Your task to perform on an android device: Open the Code Editor app,Open Buy.html file In text editor in Coding folder
Image 0: 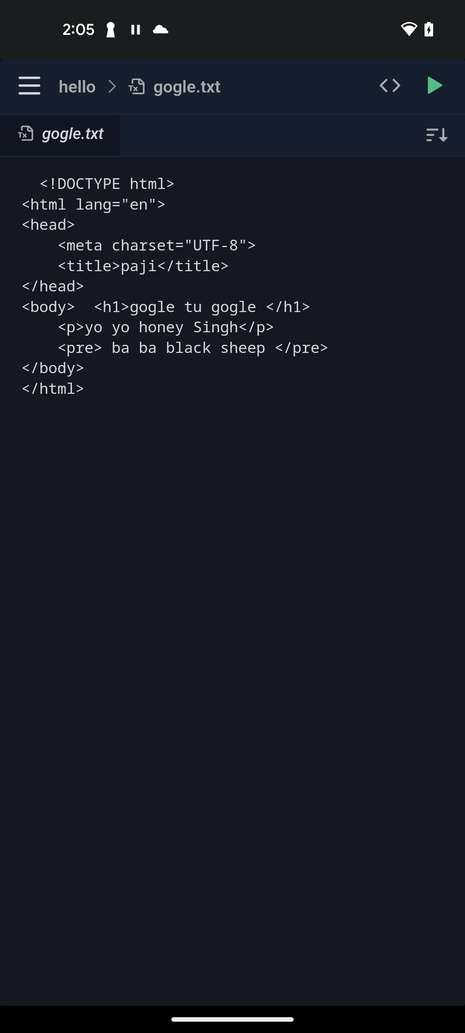
Open the Code Editor app
Step 0: open app "Code Editor"
Image 1: 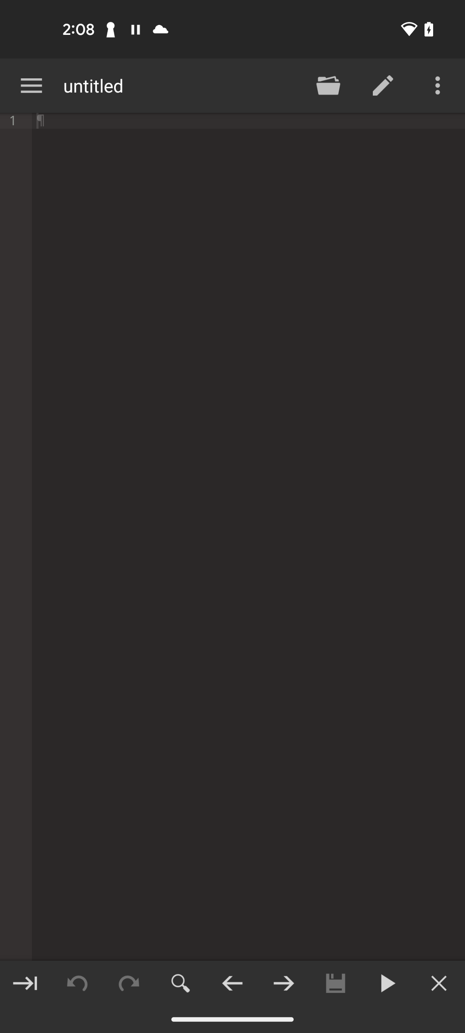
Click on the Menu icon at the top left of the screen
Step 1: click (31, 86)
Image 3: 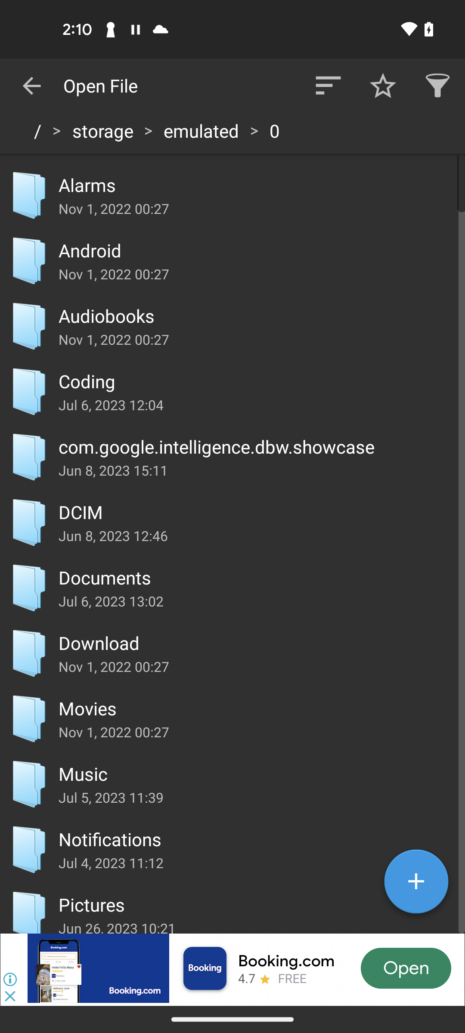
Click on the Coding folder
Step 3: click (29, 391)
Image 4: 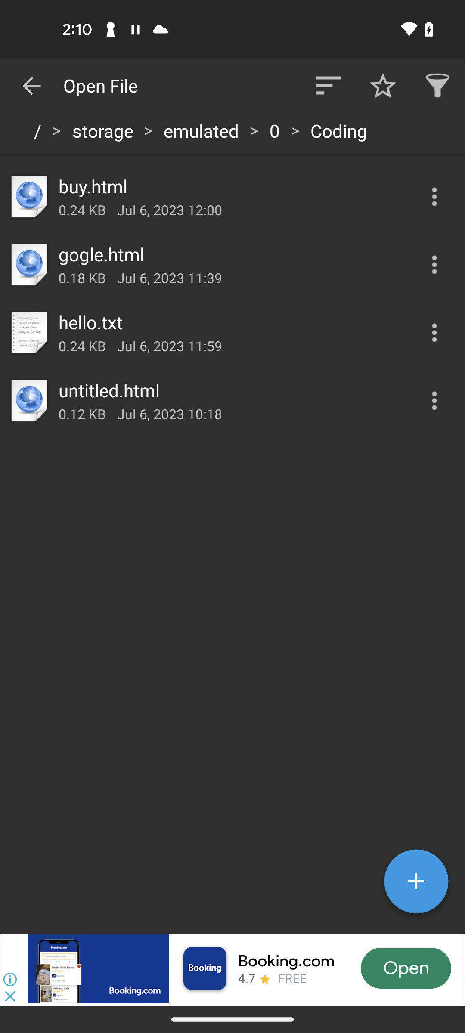
Click on the buy.html file
Step 4: click (231, 187)